Your task to perform on an android device: open the JEFIT app & start tracking the  Glute Kickback activity
Image 1: 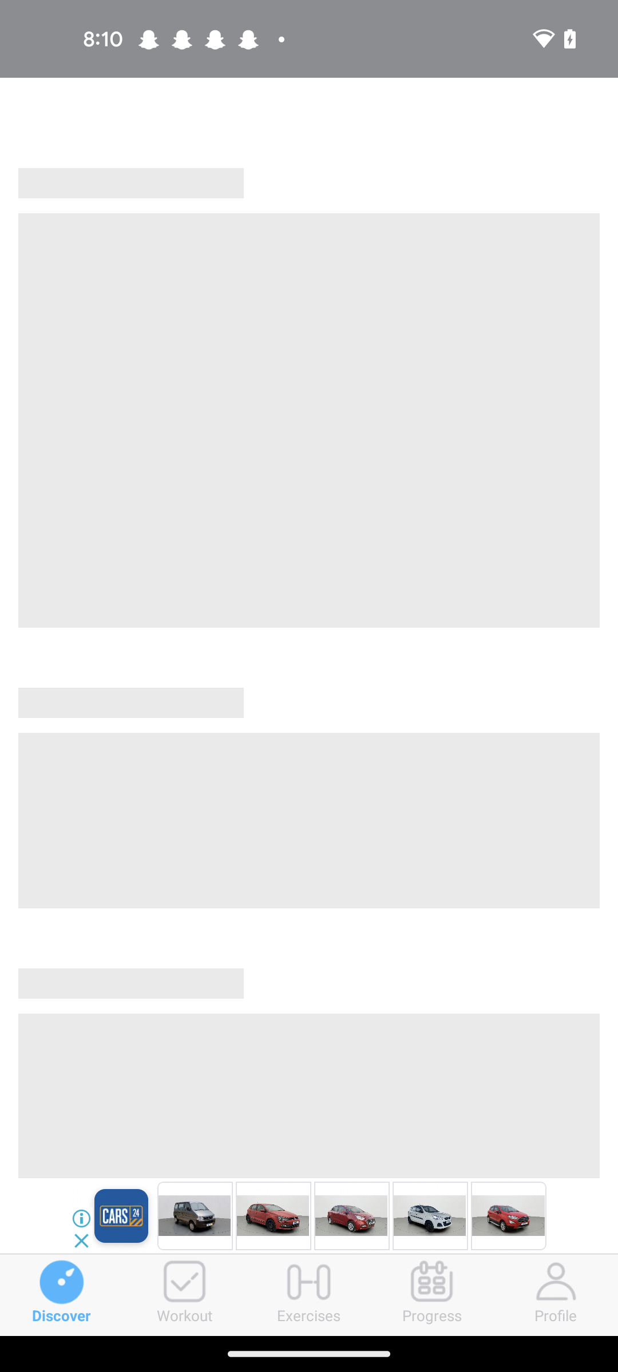
open the JEFIT app
Step 1: wait
Image 2: 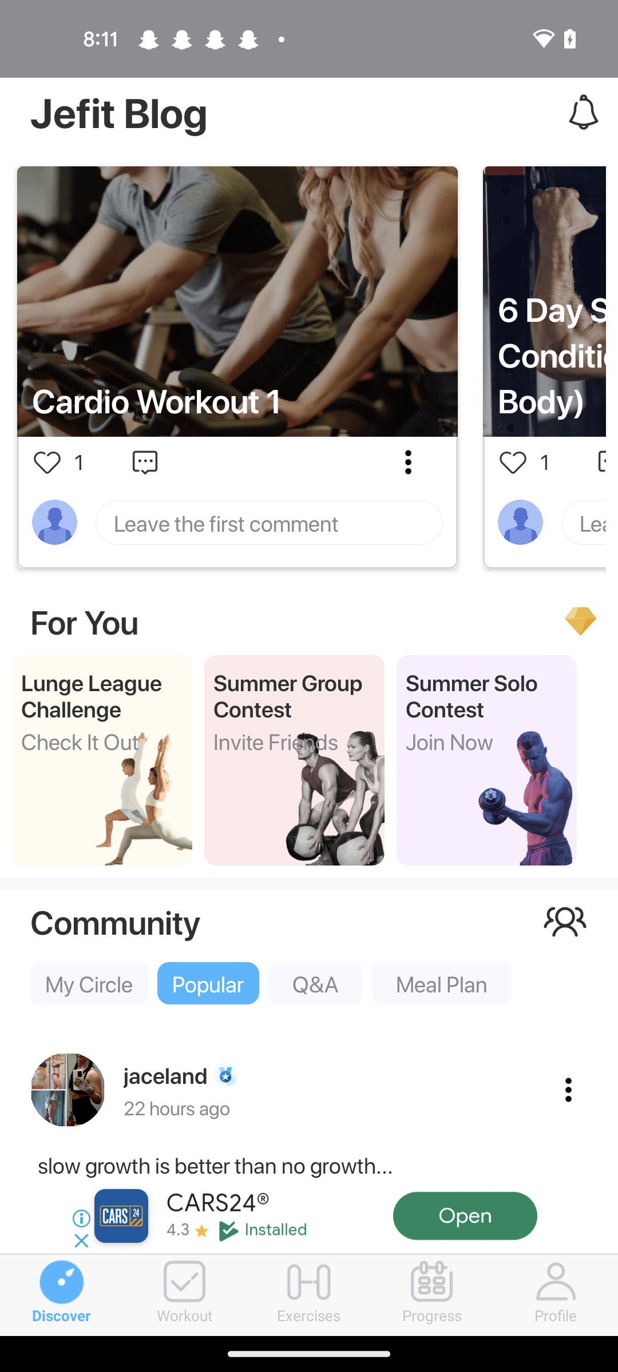
Click on the Exercise tab at the bottom of the screen 
Step 2: click (309, 1295)
Image 3: 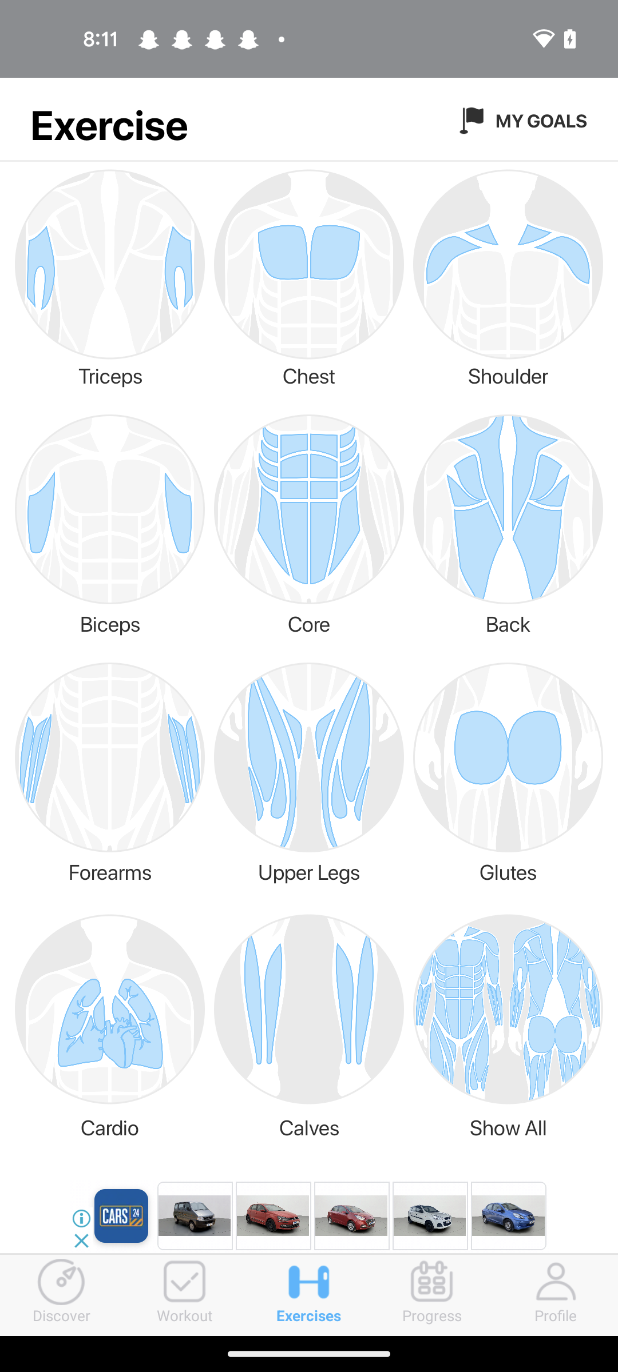
Click on the Glutes option
Step 3: click (508, 757)
Image 4: 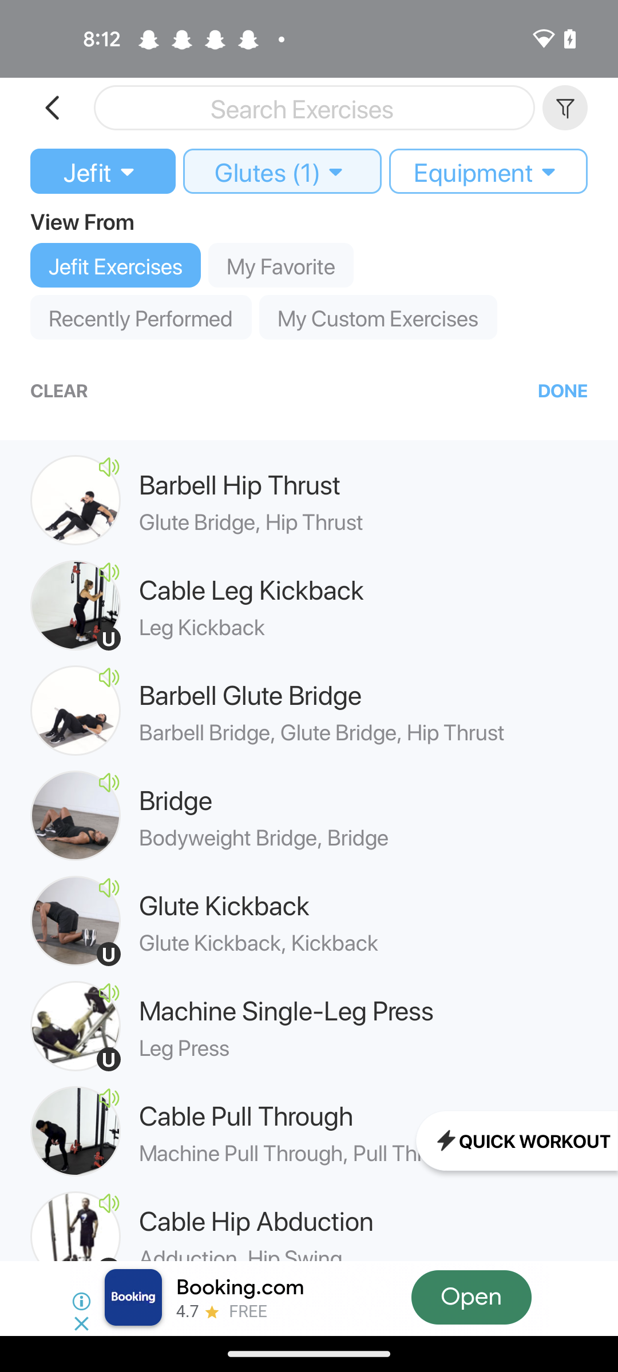
Click on the Glute kickback exercise 
Step 4: click (369, 904)
Image 5: 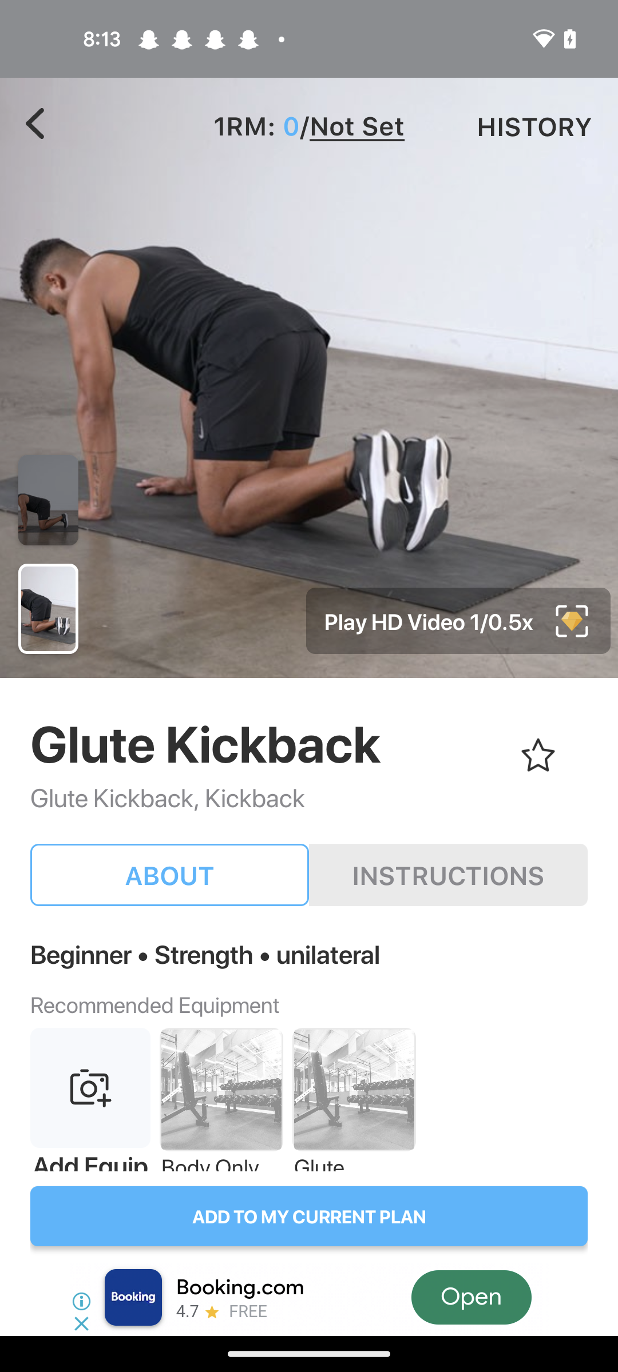
Click on the History option at the top right corner of the screen 
Step 5: click (534, 126)
Image 6: 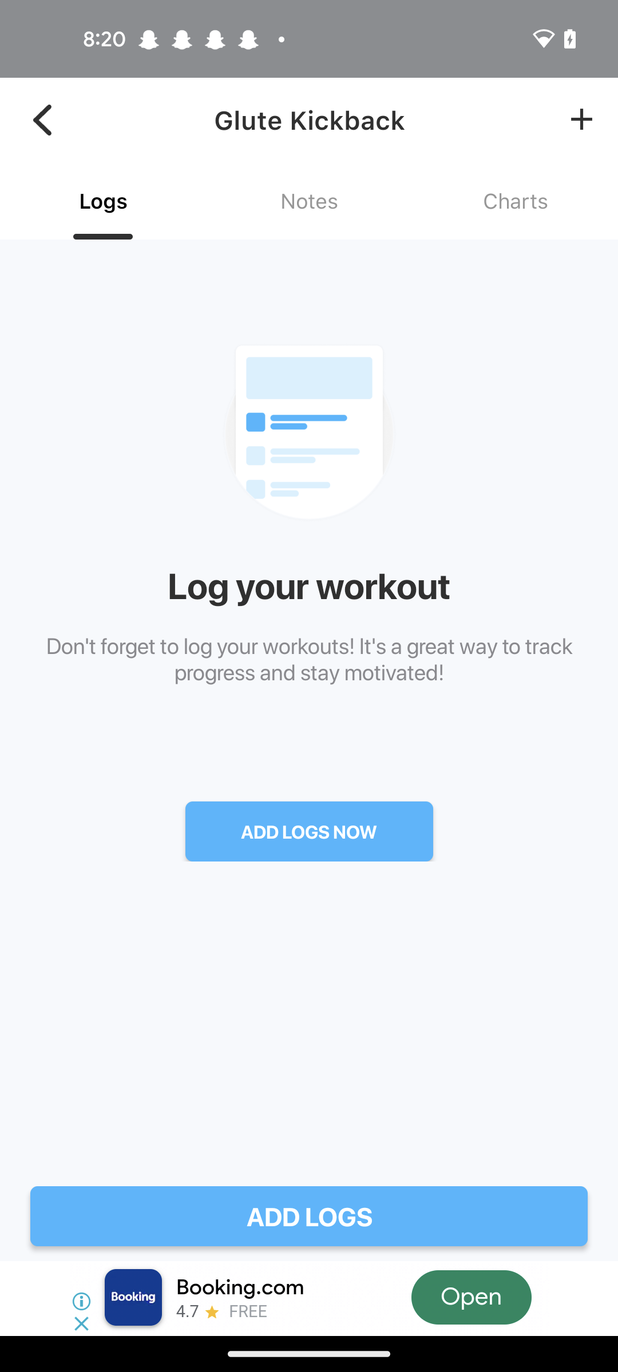
Click on the +icon at the top right corner of the screen 
Step 6: click (581, 119)
Image 7: 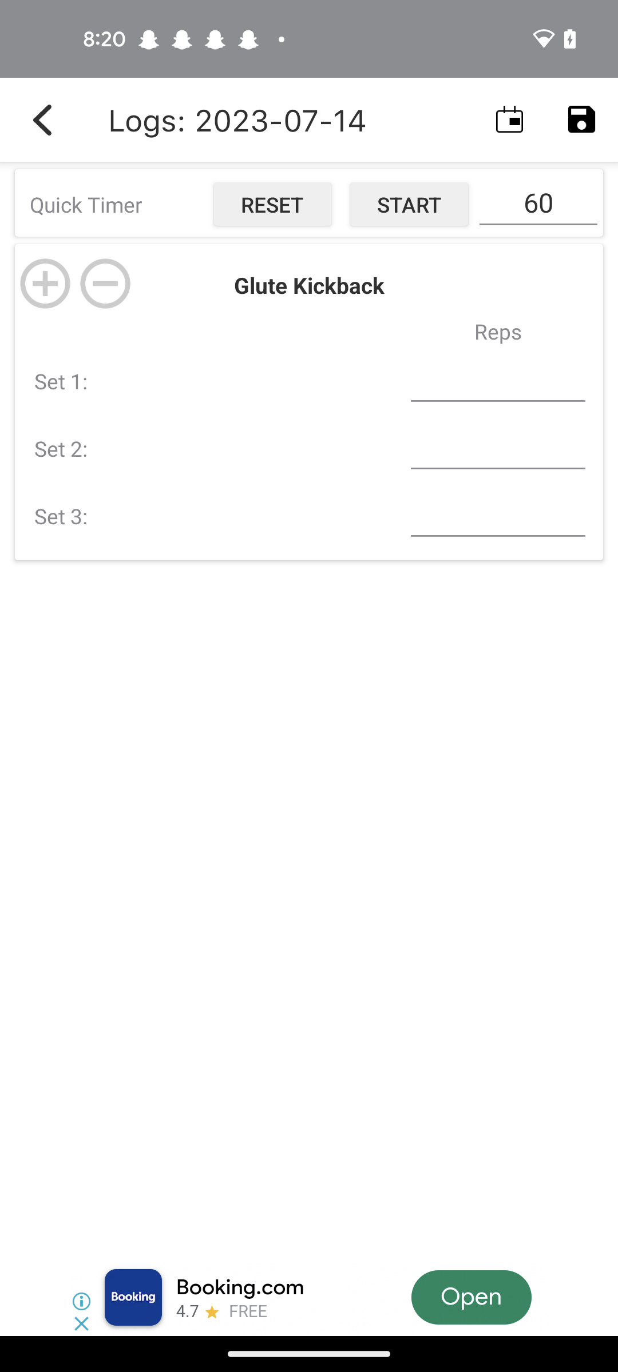
Click on the set 1 tab
Step 7: click (498, 380)
Image 8: 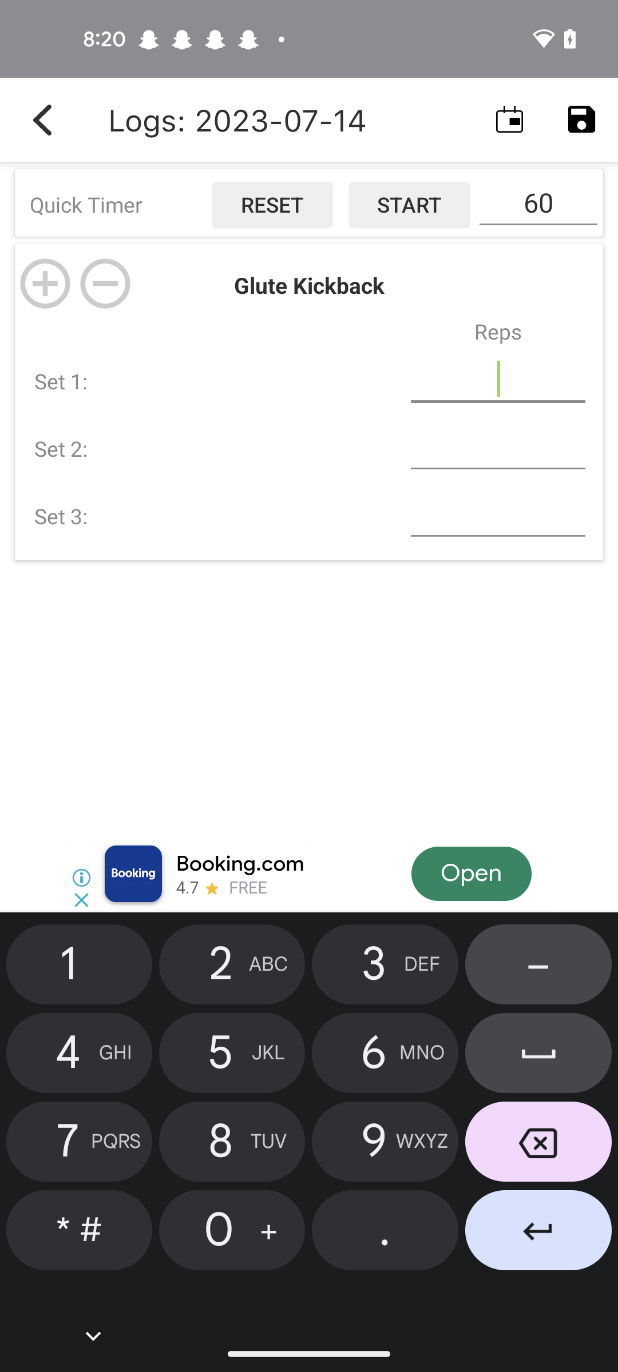
Enter a set as 15 reps
Step 8: type "15"
Image 10: 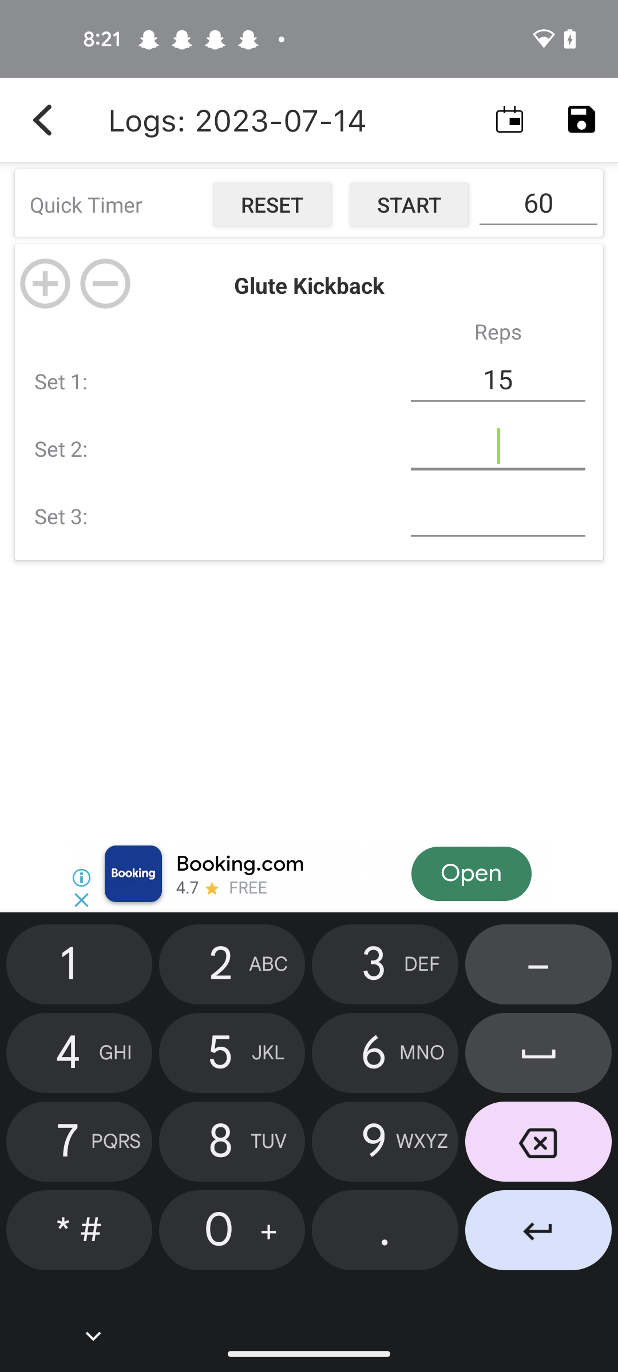
Enter a set 20 reps
Step 10: type "20"
Image 11: 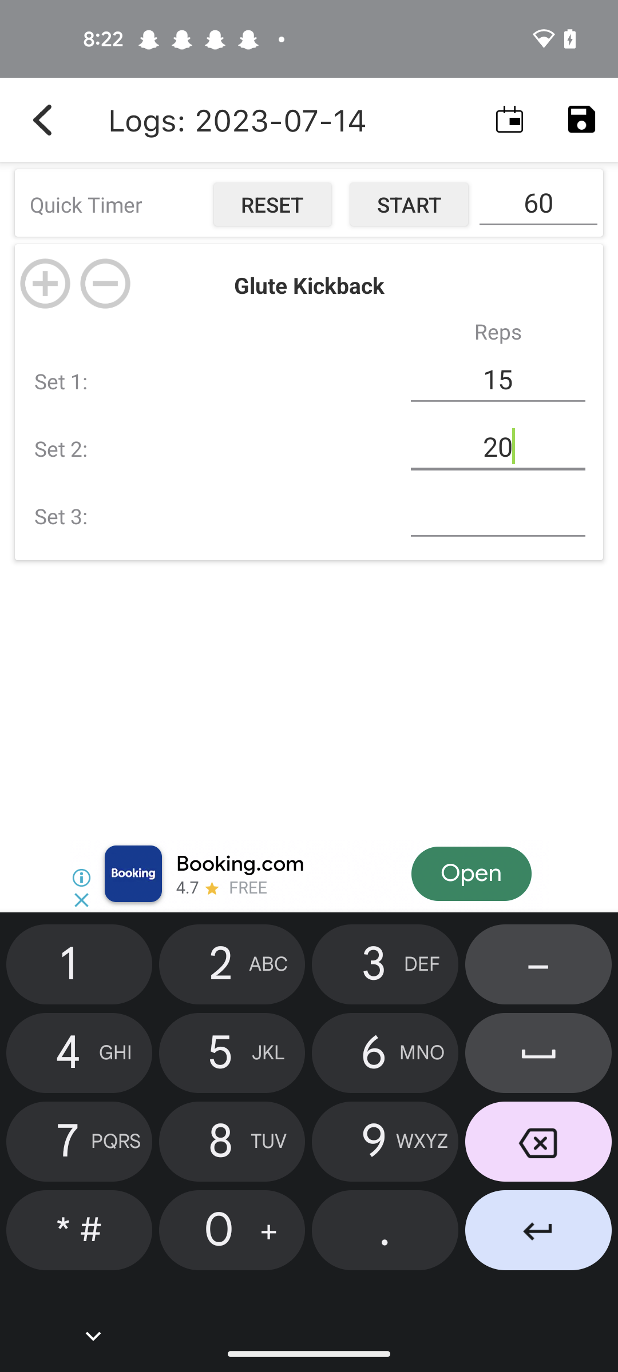
Click on the set 3 tab
Step 11: click (498, 514)
Image 12: 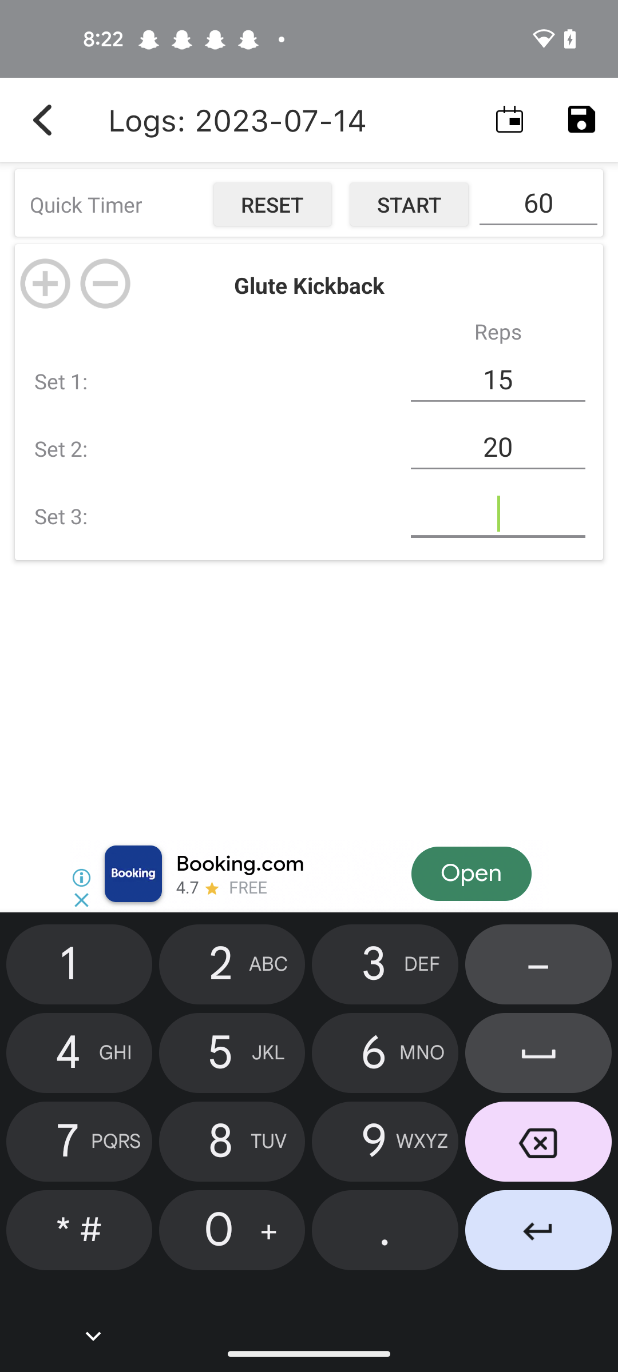
Enter set 3 as 25 reps 
Step 12: type " 25"
Image 13: 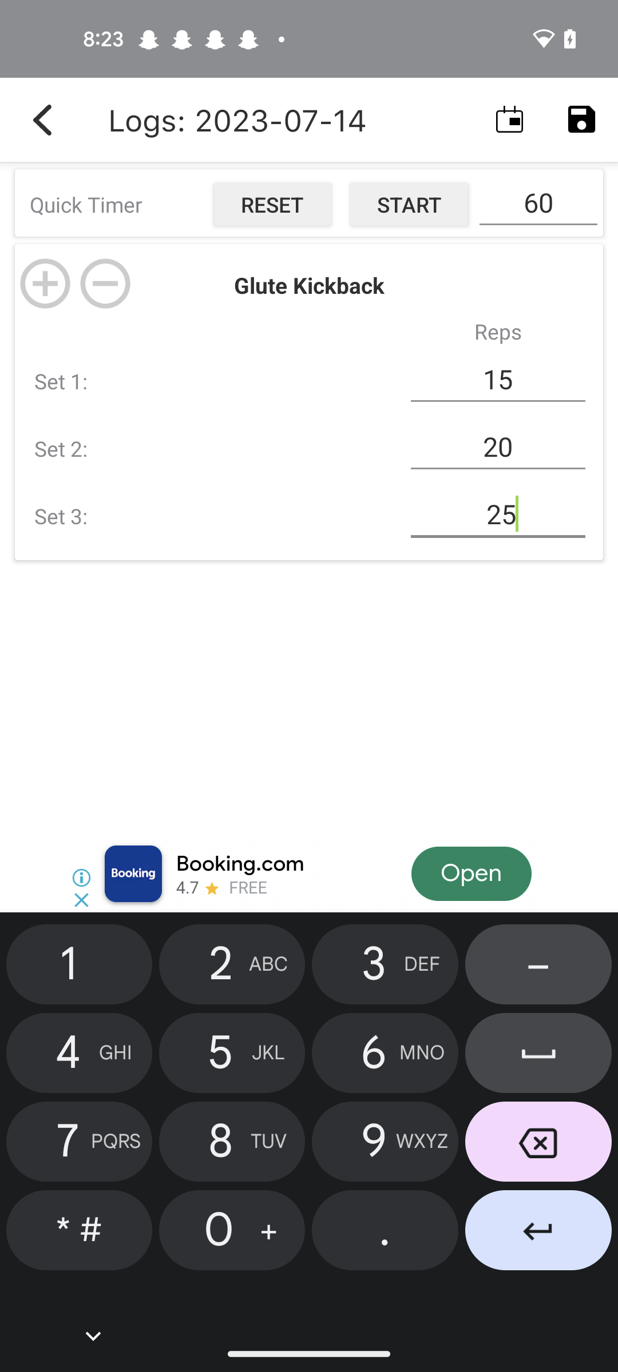
Click on the save icon at the top right corner of the screen 
Step 13: click (581, 119)
Image 14: 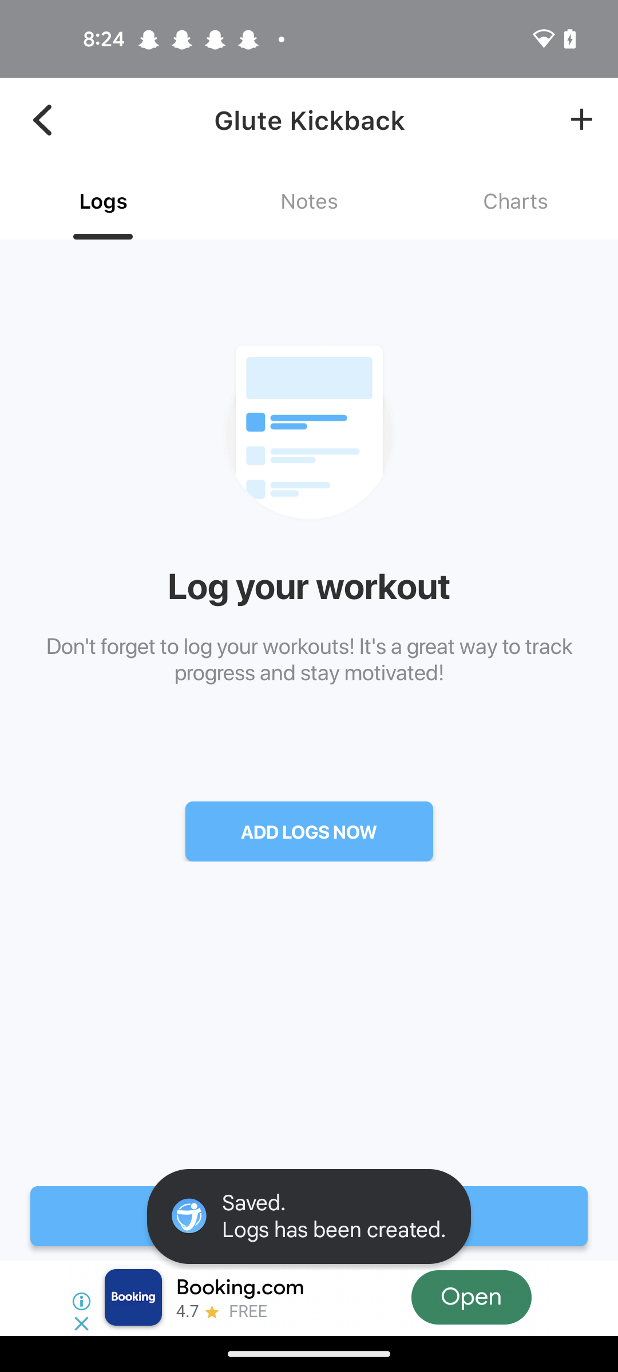
Click on the save icon at the top right corner of the screen 
Step 14: wait